Your task to perform on an android device: I think my son will feel embarrassed if he accidentally reads the "My dream project first" note on my device. delete this note on my device.
Image 0: 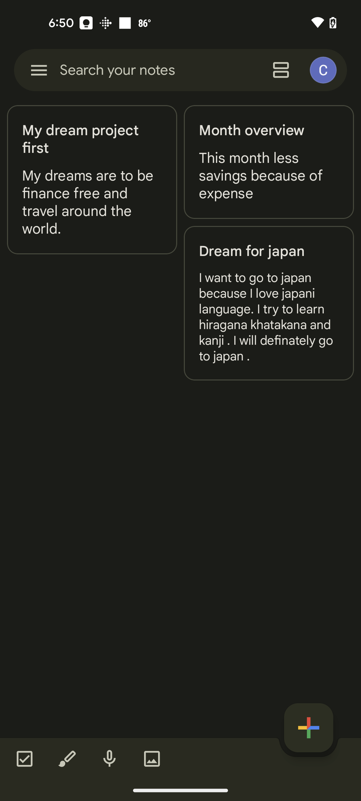
Click on the My dream project first note
Step 0: click (92, 139)
Image 1: 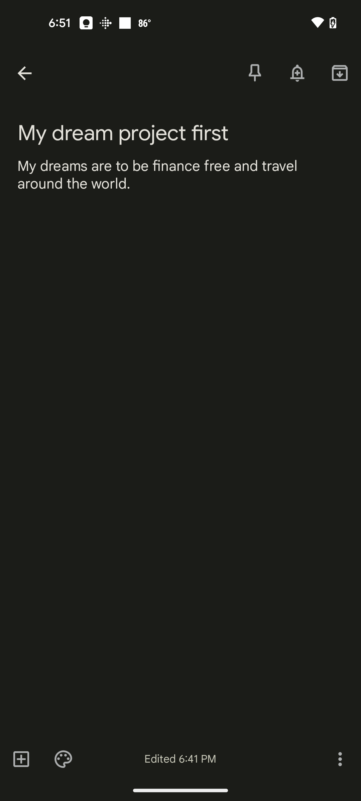
Click on the three dots at the bottom right of the screen
Step 1: click (340, 759)
Image 2: 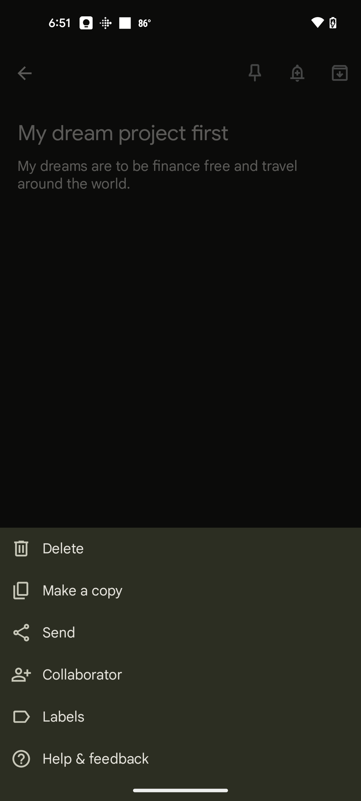
Click on the Delete at the bottom pop up bar
Step 2: click (63, 549)